Your task to perform on an android device: I want to listen to a guided meditation for sleep, as I haven't slept since last night and wanted proper rest. Listen to the nature sound podcast in the Medito app.
Image 0: 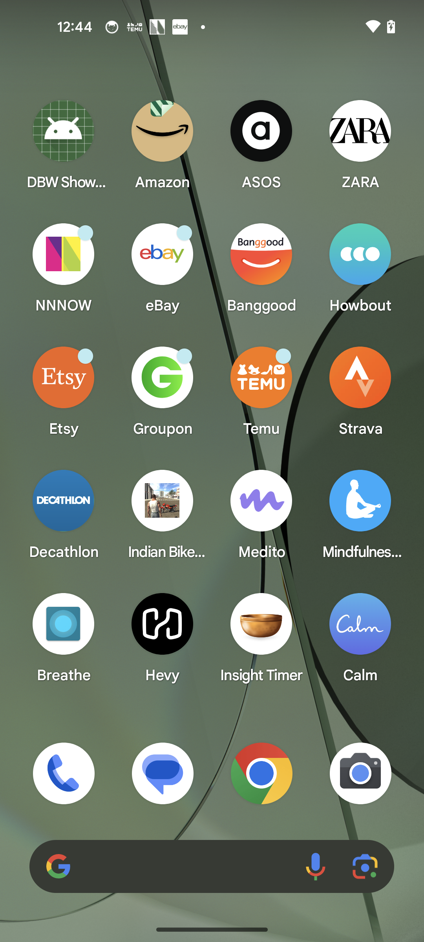
Open the Medito app
Step 0: open app "Medito"
Image 1: 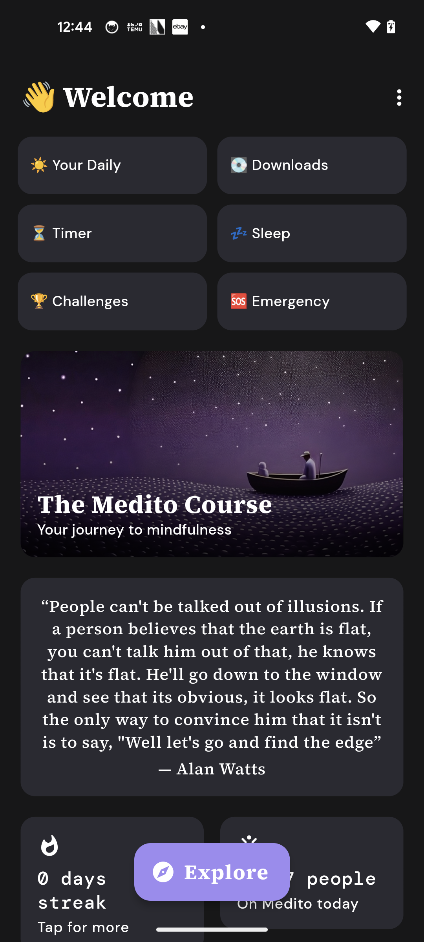
Go to the Sleep meditation podcast
Step 1: click (311, 234)
Image 2: 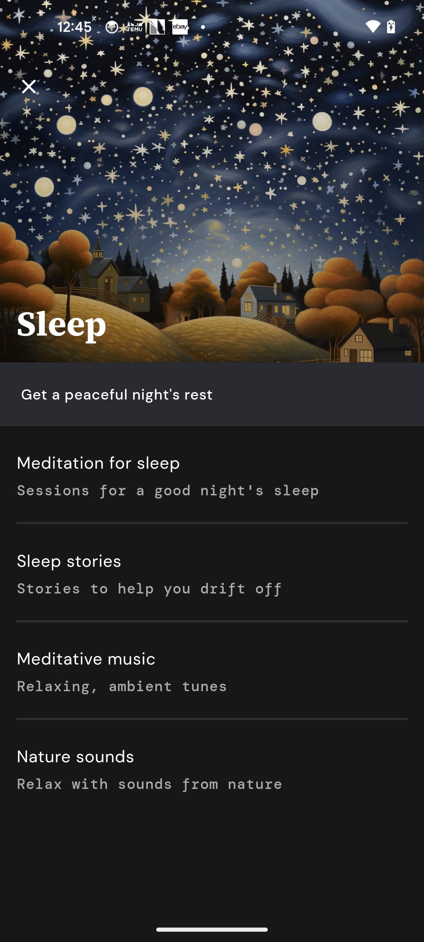
Click on the Nature Sounds podcast 
Step 2: click (212, 768)
Image 3: 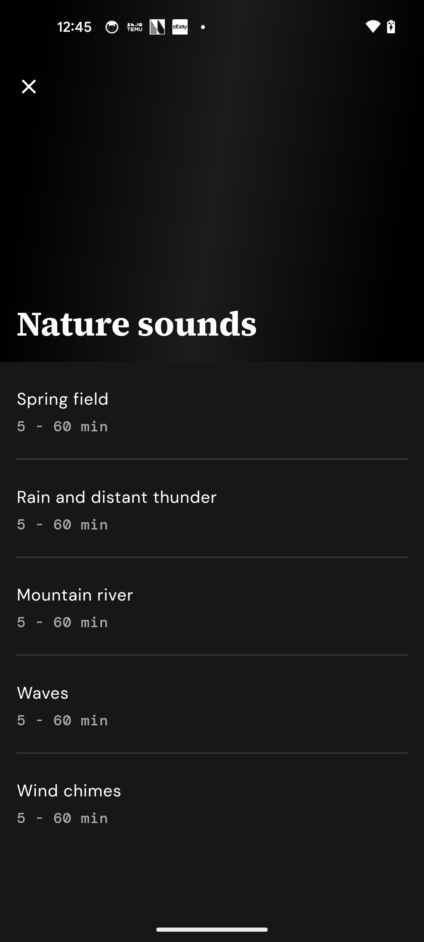
Click on the first searched result
Step 3: click (212, 410)
Image 4: 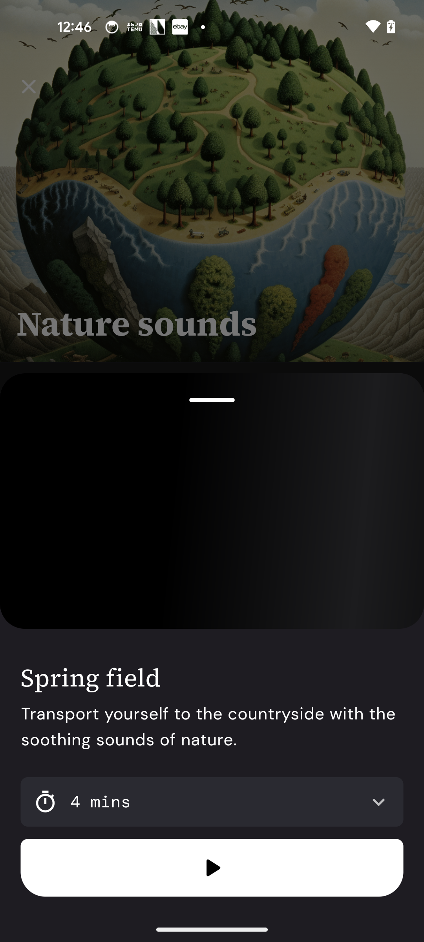
Click on the play button
Step 4: click (208, 866)